Your task to perform on an android device: Open the FNP app and browse flowers.
Image 0: 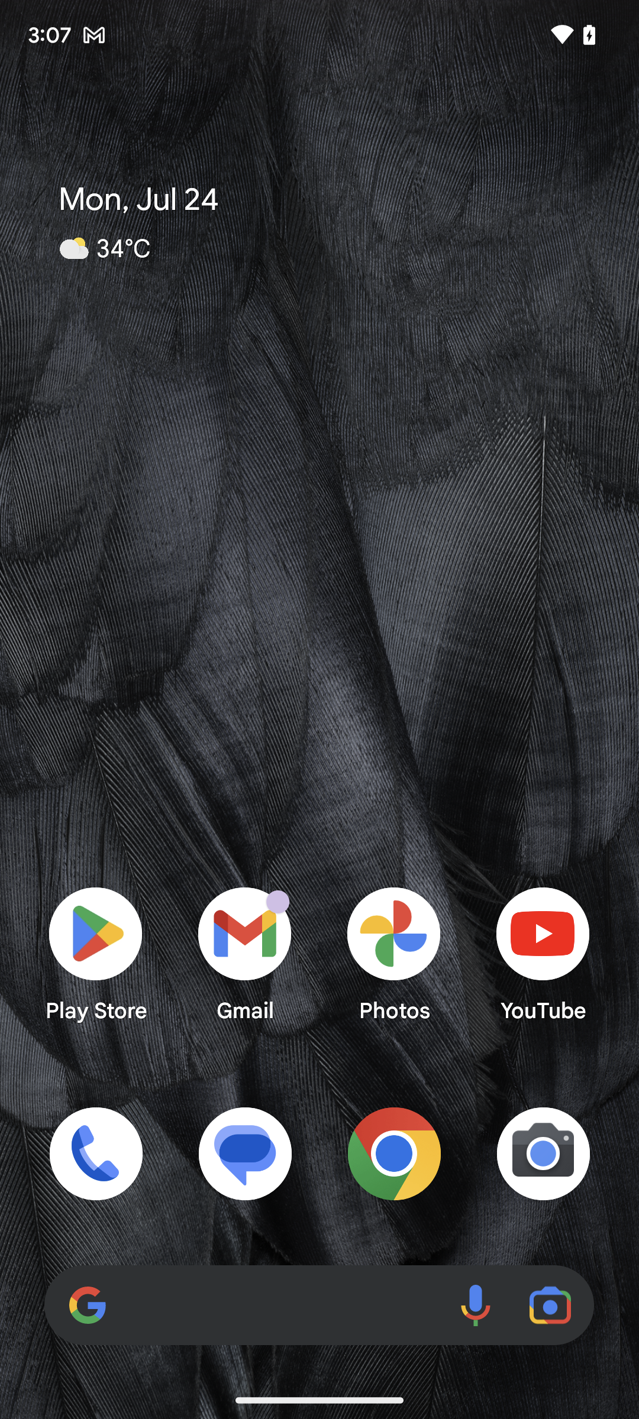
Open the FNP app.
Step 0: open app "Ferns N Petals"
Image 1: 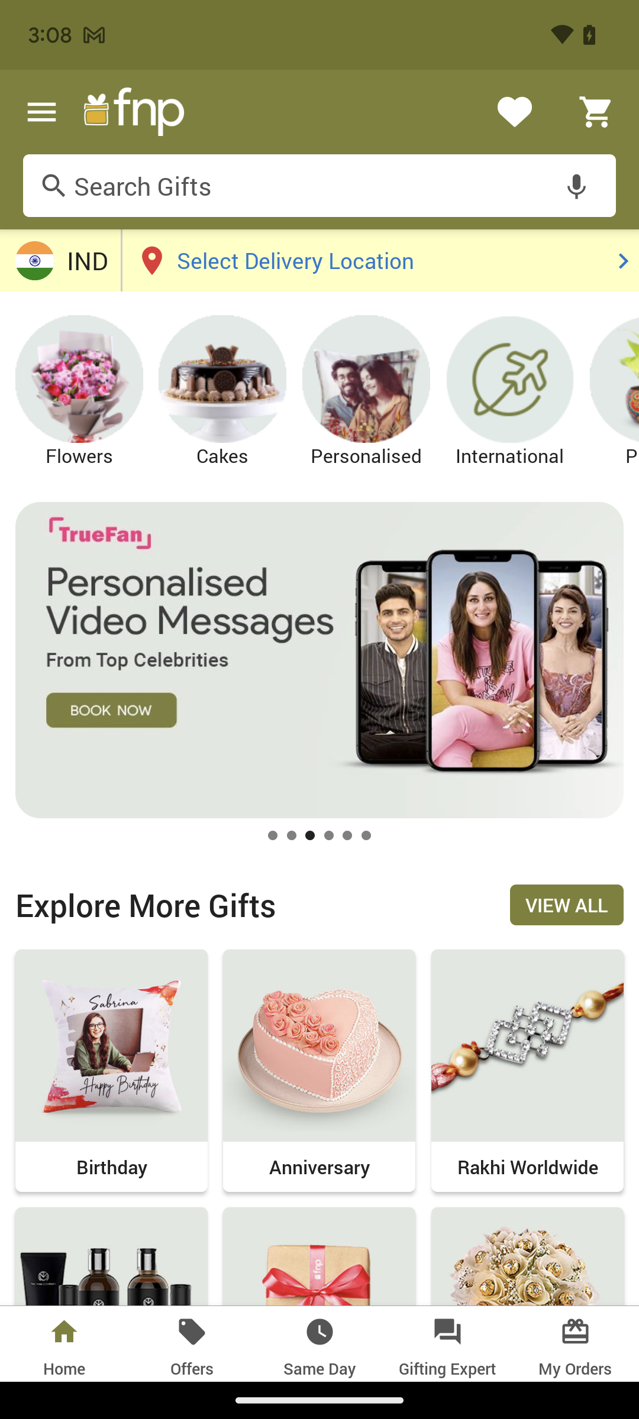
Click on the flowers present on the screen.
Step 1: click (543, 1261)
Image 2: 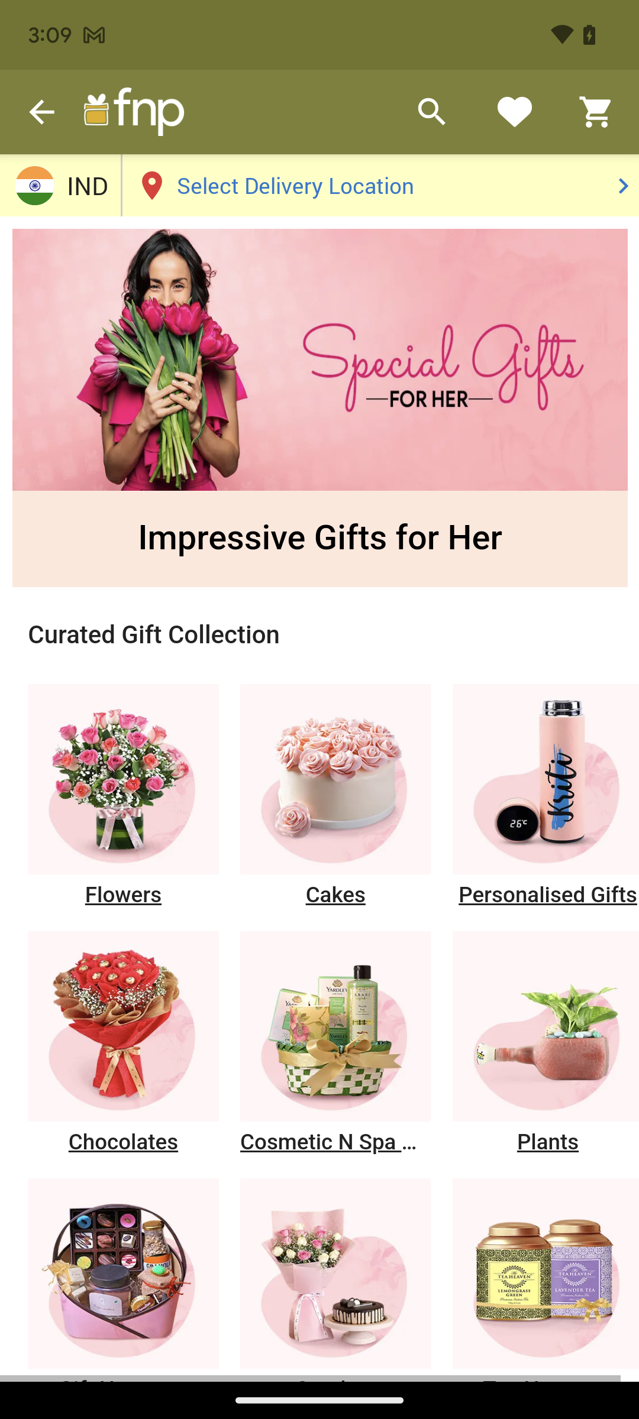
Click on the flowers present on the screen.
Step 2: click (132, 791)